Your task to perform on an android device: My personal life is very hectic on a daily schedule, so I need some meditation. I would like to play a peaceful guided meditation and listen to this meditation in the Breethe app
Image 0: 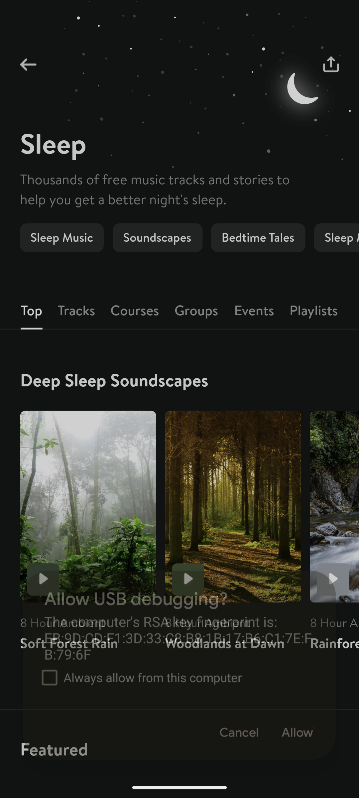
Open the Breethe app
Step 0: open app "Breethe"
Image 1: 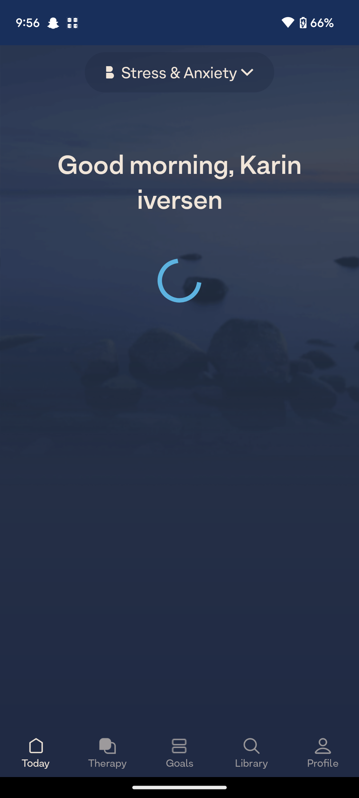
Open the Breethe app
Step 1: wait
Image 2: 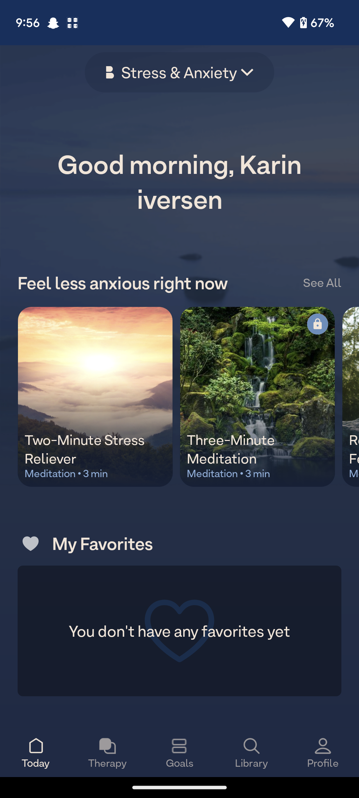
Click on the  first meditation audio
Step 2: click (64, 419)
Image 3: 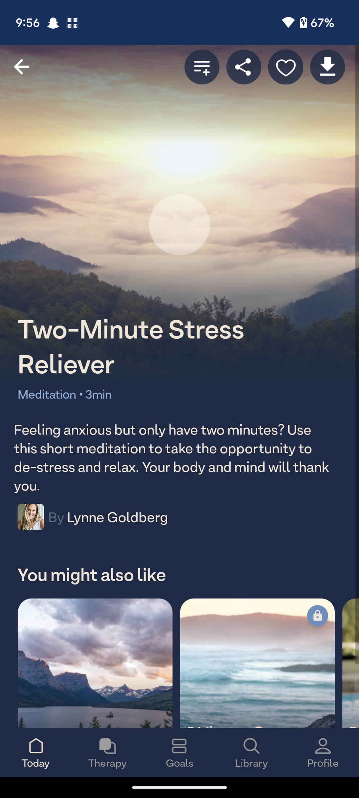
Click on the  first meditation audio
Step 3: click (190, 249)
Image 4: 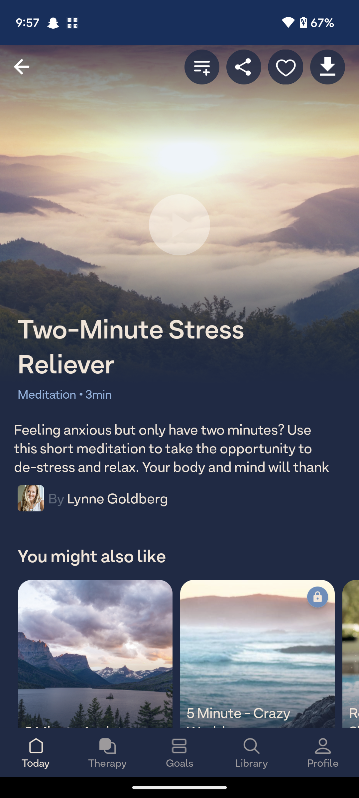
Click on the view to play the sounds
Step 4: click (226, 174)
Image 5: 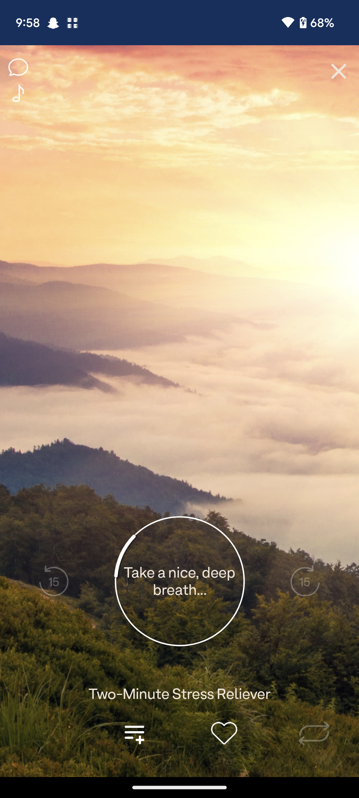
Click on the view to play the sounds
Step 5: wait